Your task to perform on an android device: Compare the prices offered by various vendors for the identical pair of Nike women's W Blazer Low SD shoes.
Image 0: 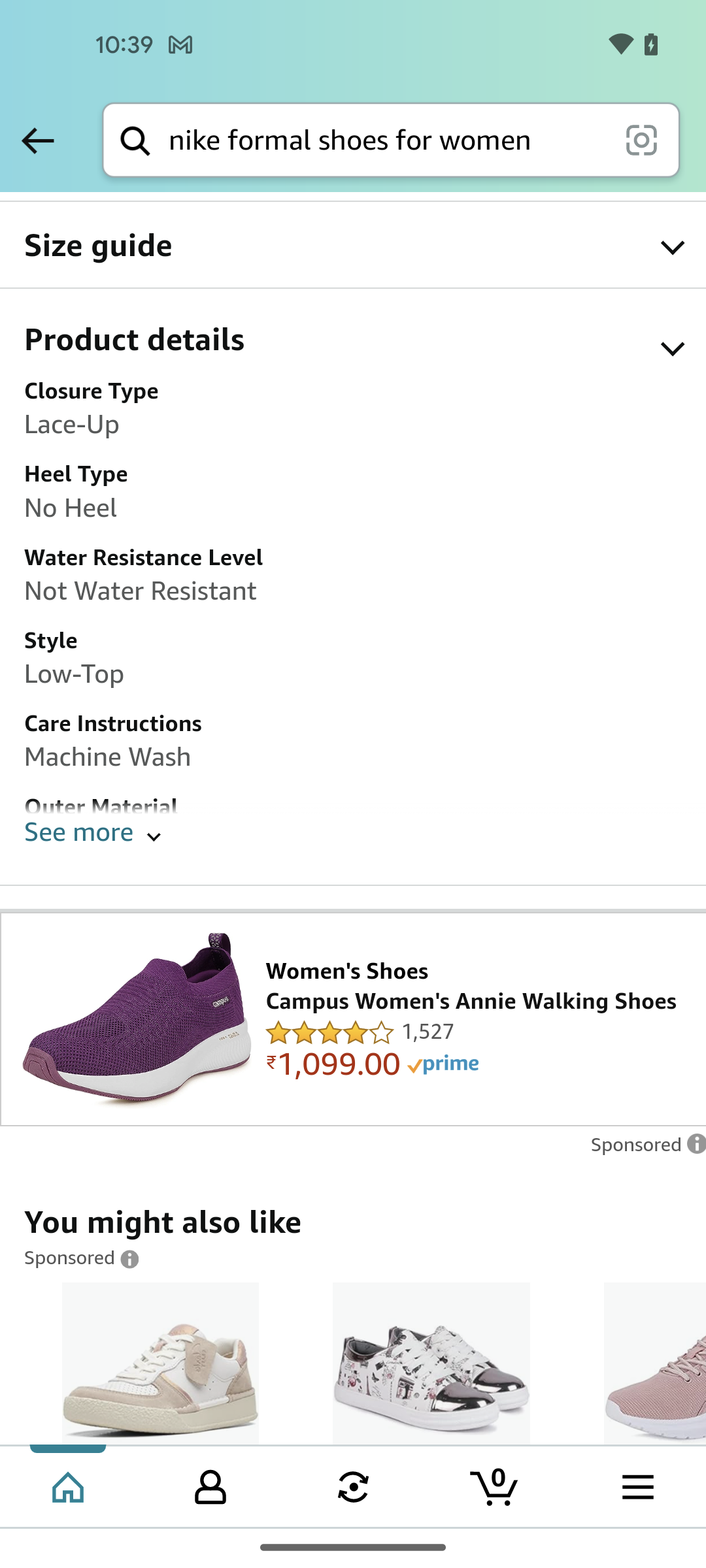
Swipe up to view compare options
Step 0: scroll down
Image 1: 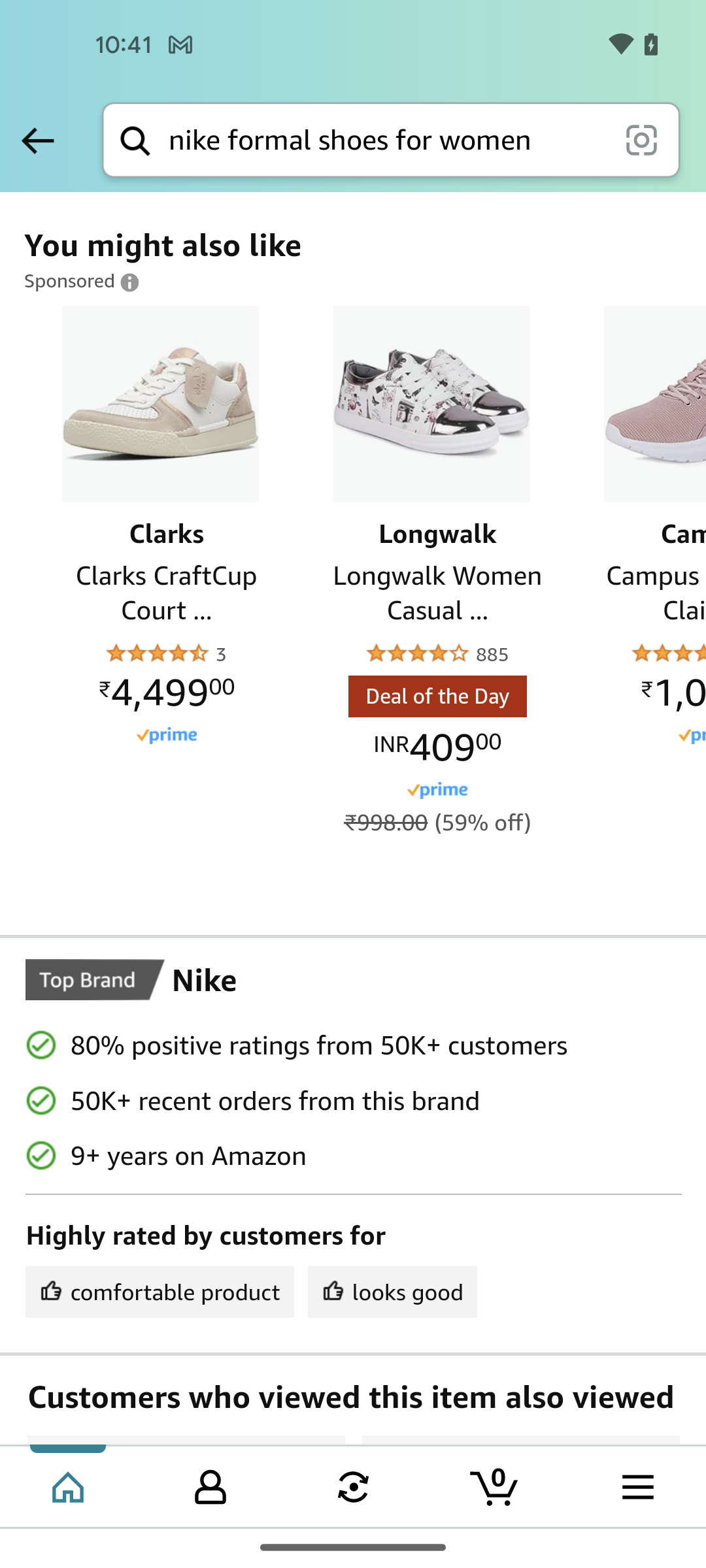
Swipe up to view compare options
Step 1: scroll down
Image 2: 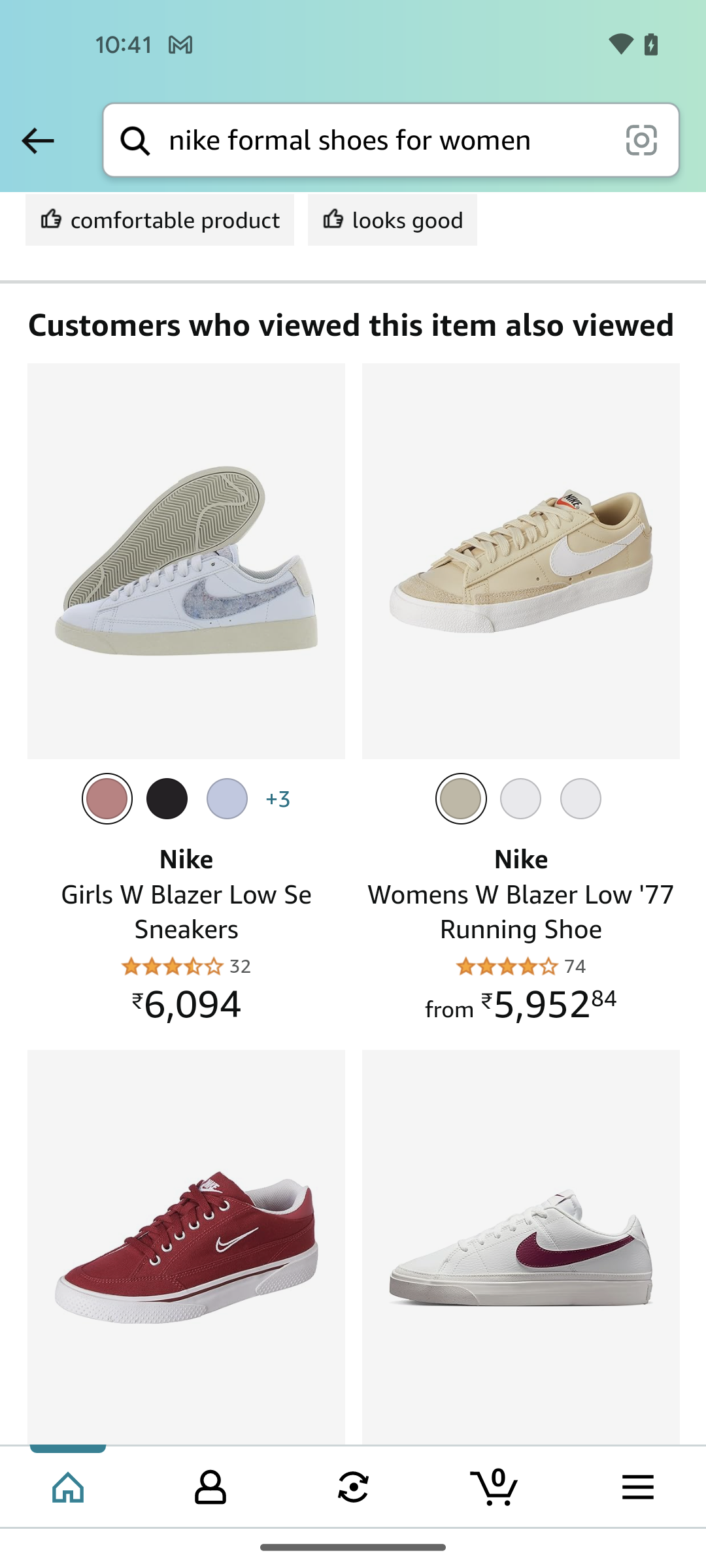
Swipe up to view more
Step 2: scroll down
Image 3: 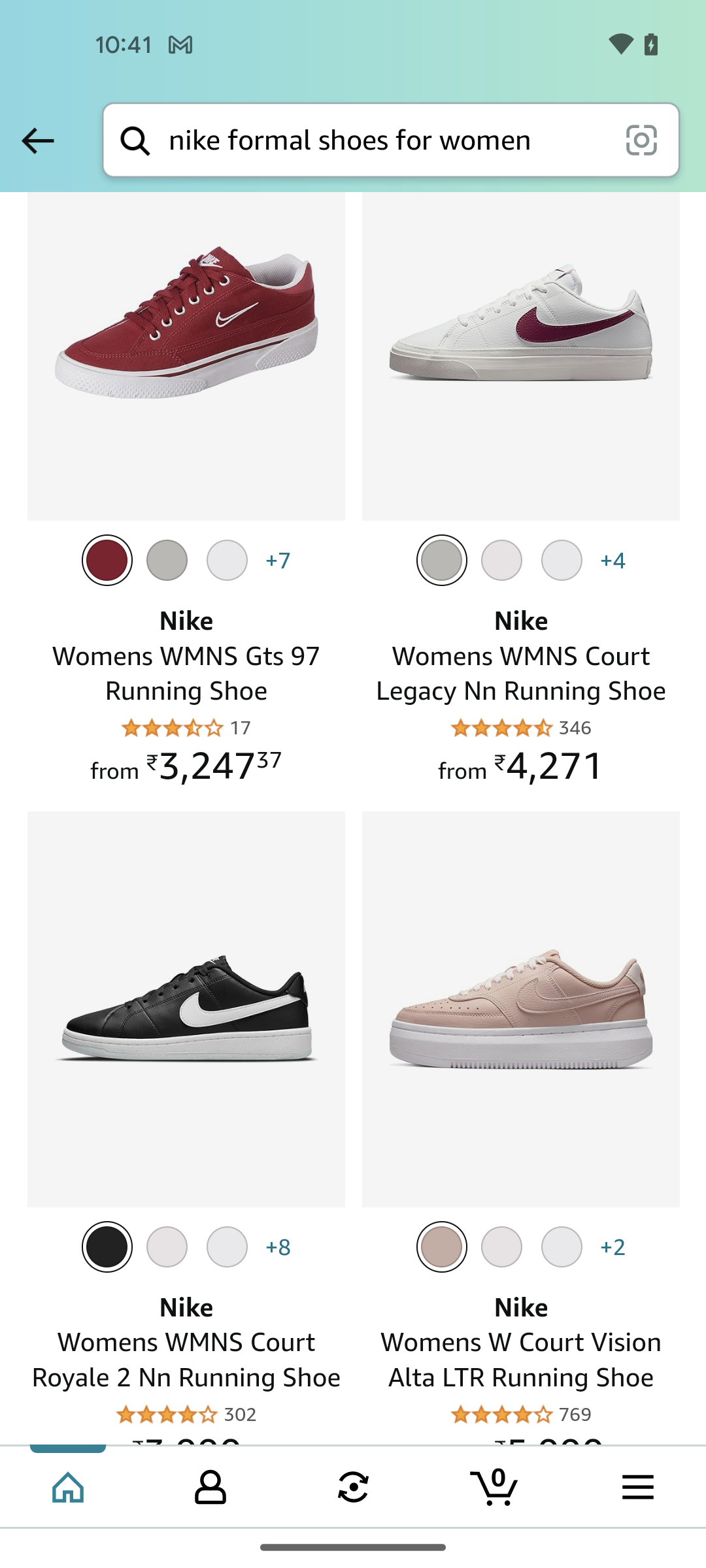
Swipe up to view more
Step 3: scroll down